Your task to perform on an android device:  Open the Gmail App, Go to the Overflow menu to enable Allow All Notification. 
Image 0: 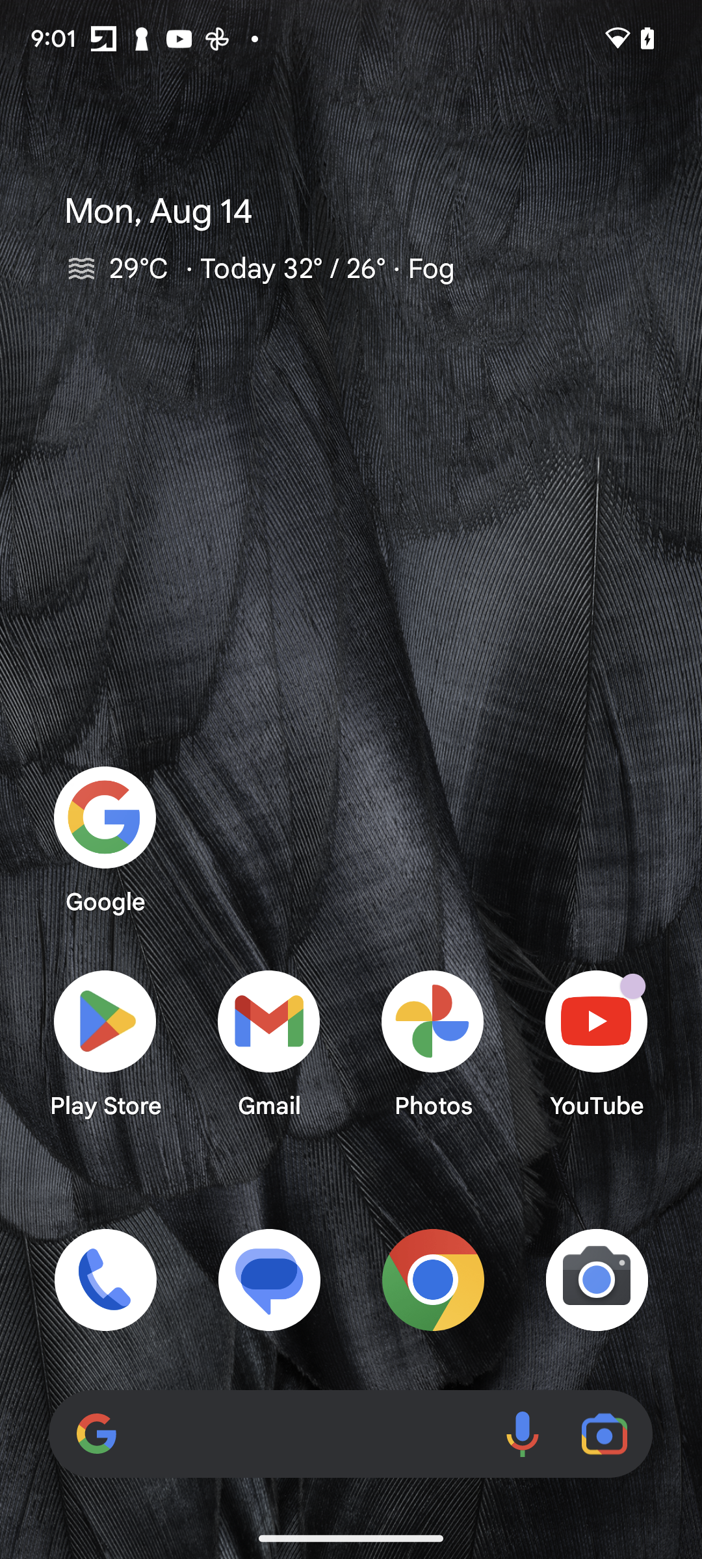
Open the Gmail App
Step 0: open app "Gmail"
Image 1: 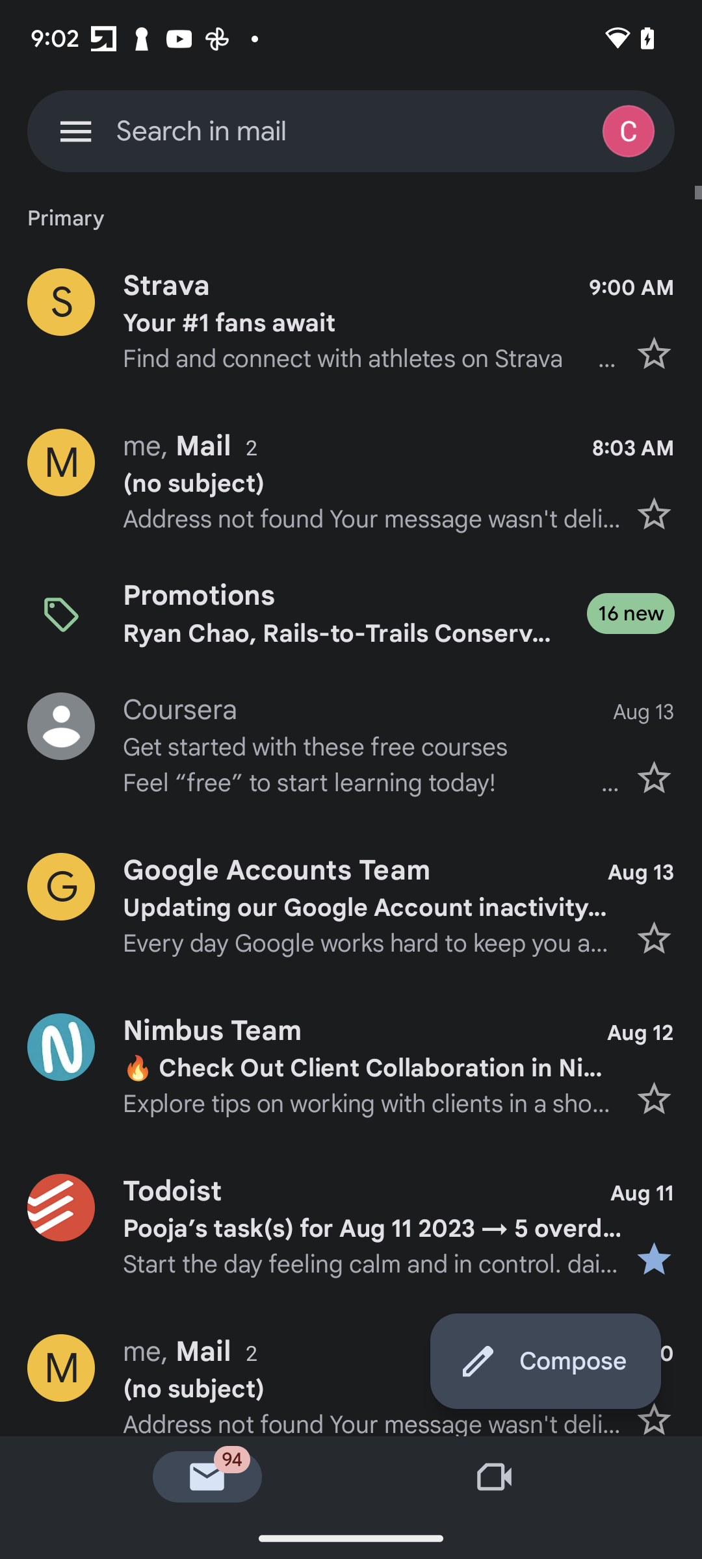
Click on the Overflow Menu Icon 
Step 1: click (75, 131)
Image 2: 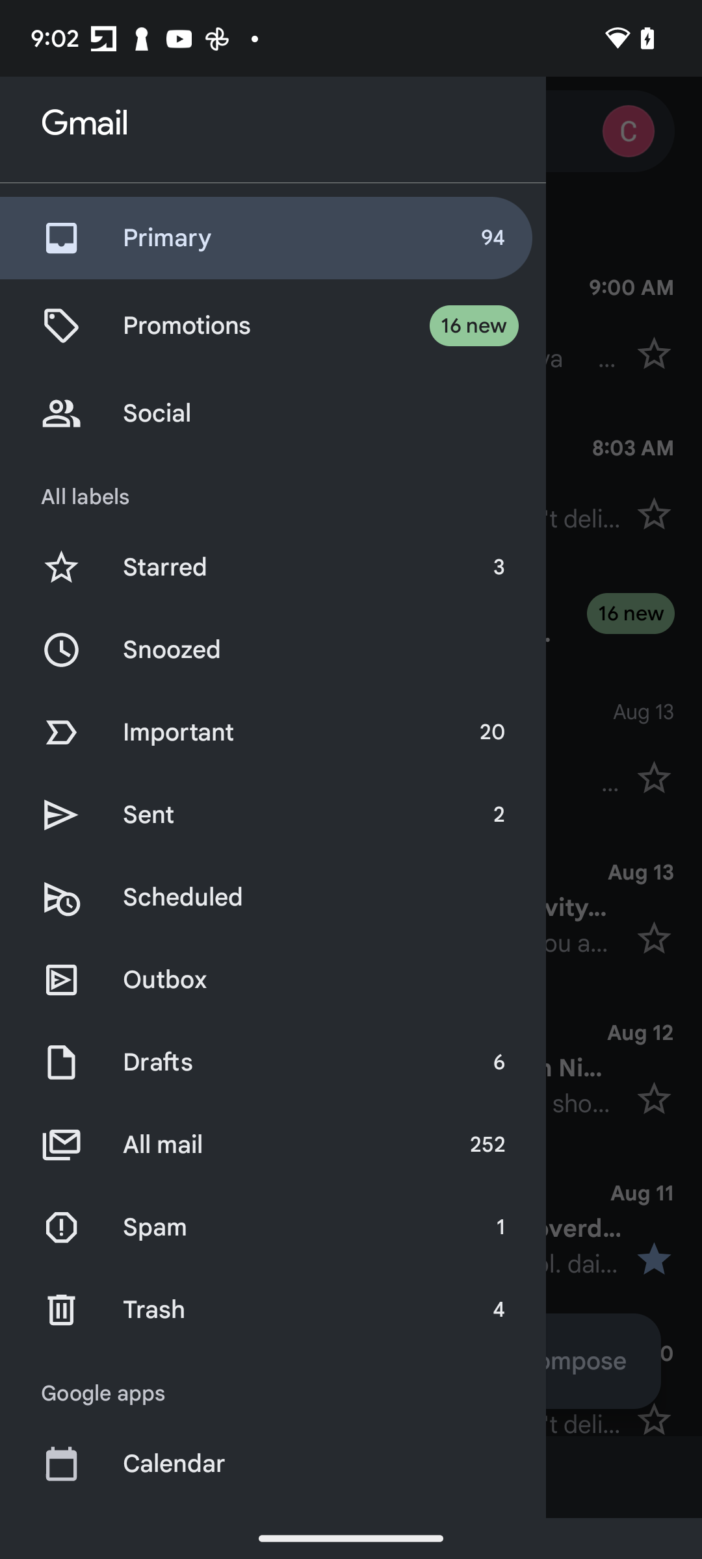
Swipe up to see the Setting 
Step 2: scroll down
Image 3: 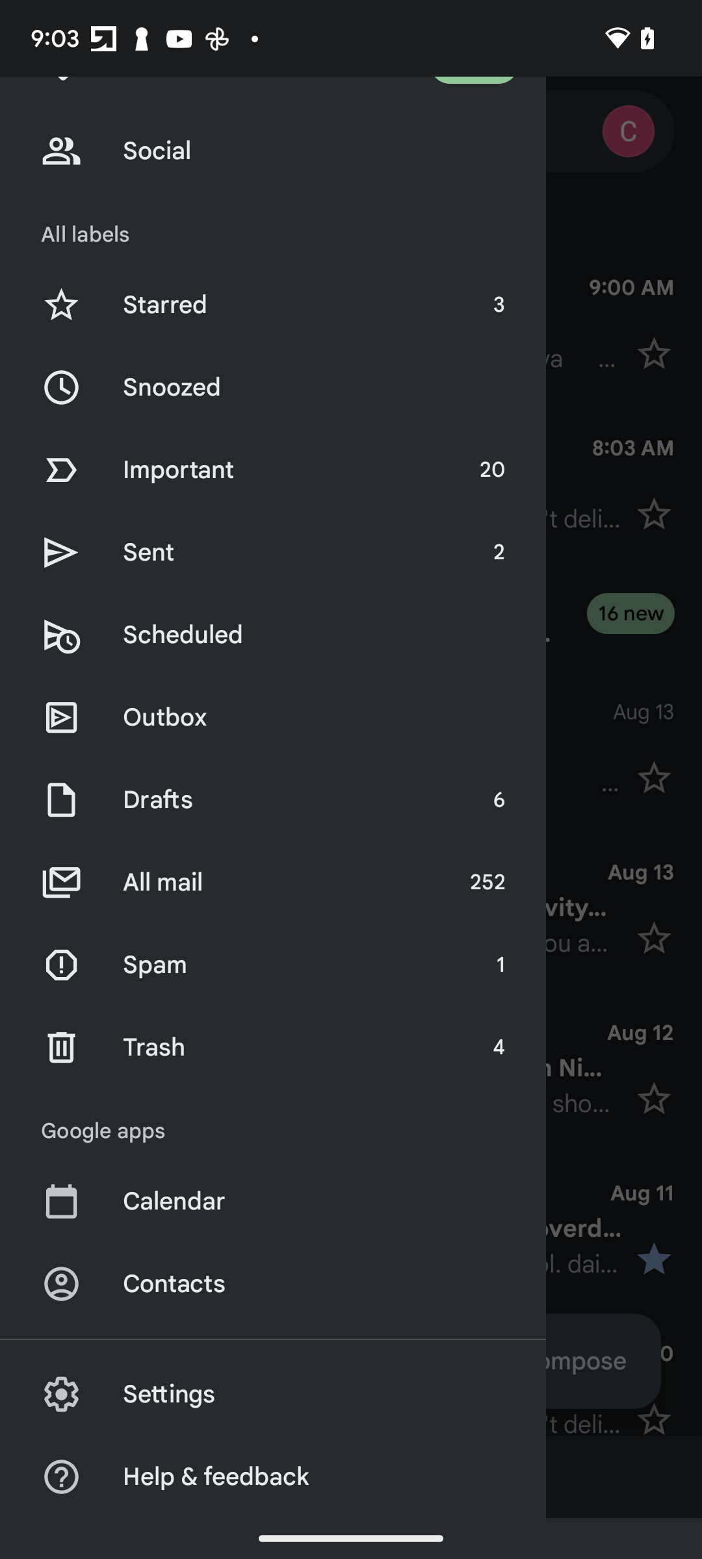
Click on the Setting Option 
Step 3: click (327, 1394)
Image 4: 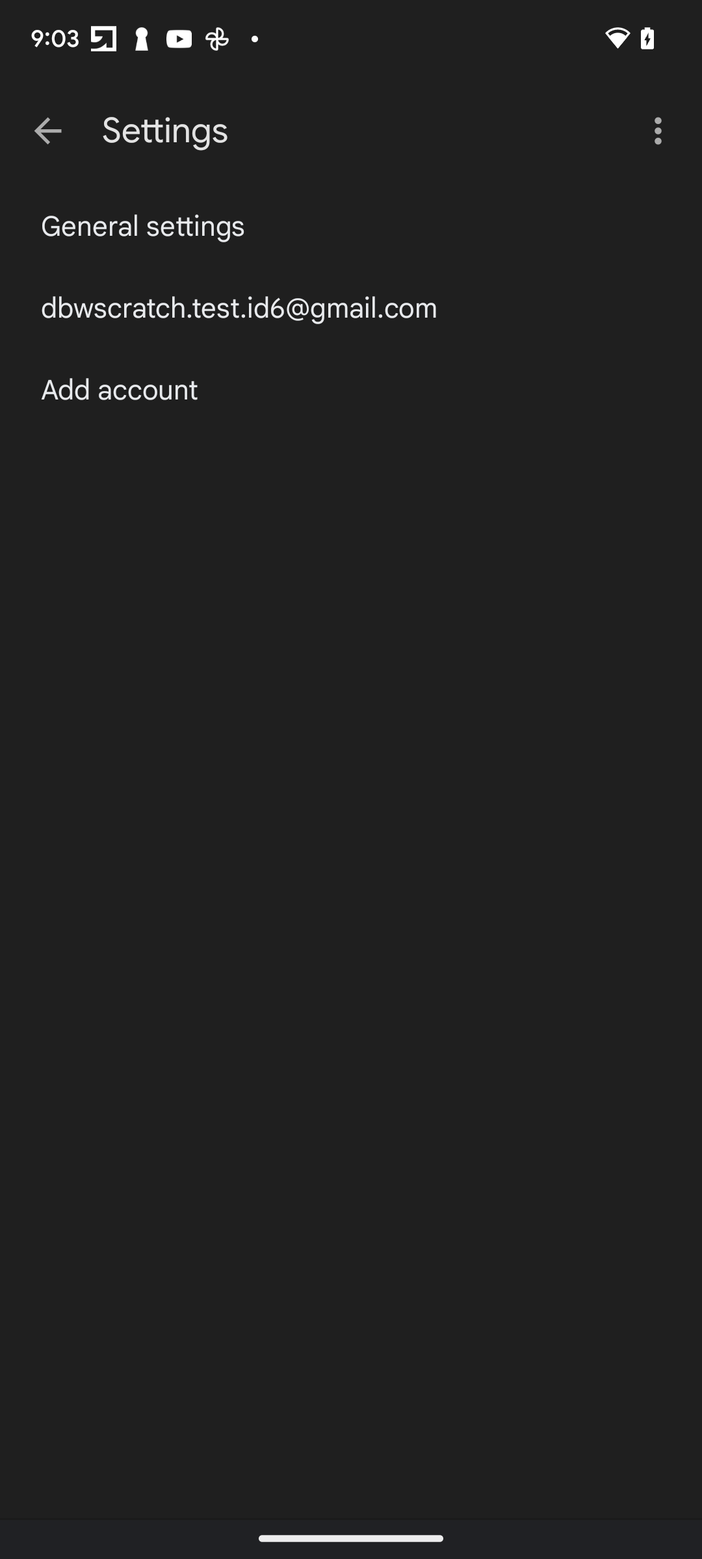
Click on the General Settings
Step 4: click (143, 226)
Image 5: 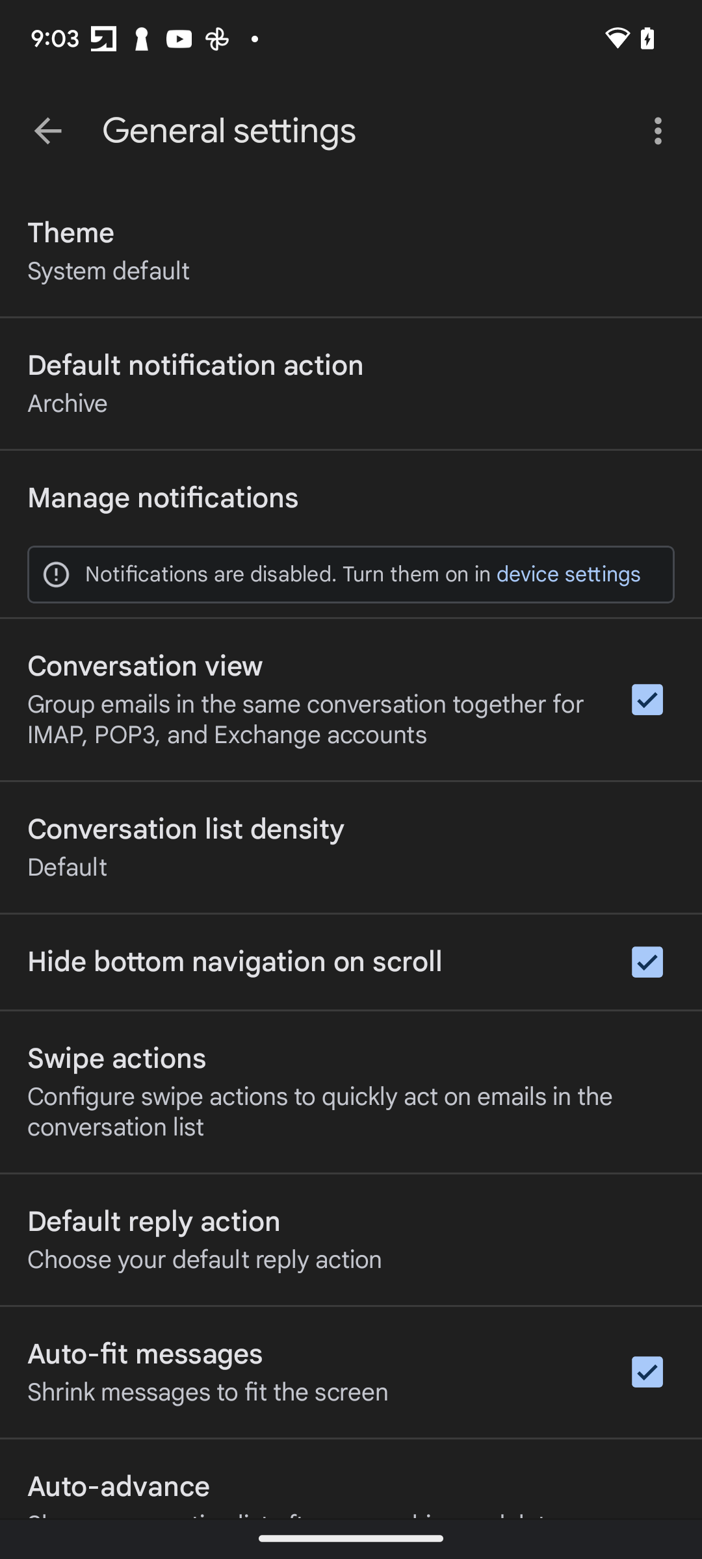
Click on the Manage Notifications Option 
Step 5: click (162, 498)
Image 6: 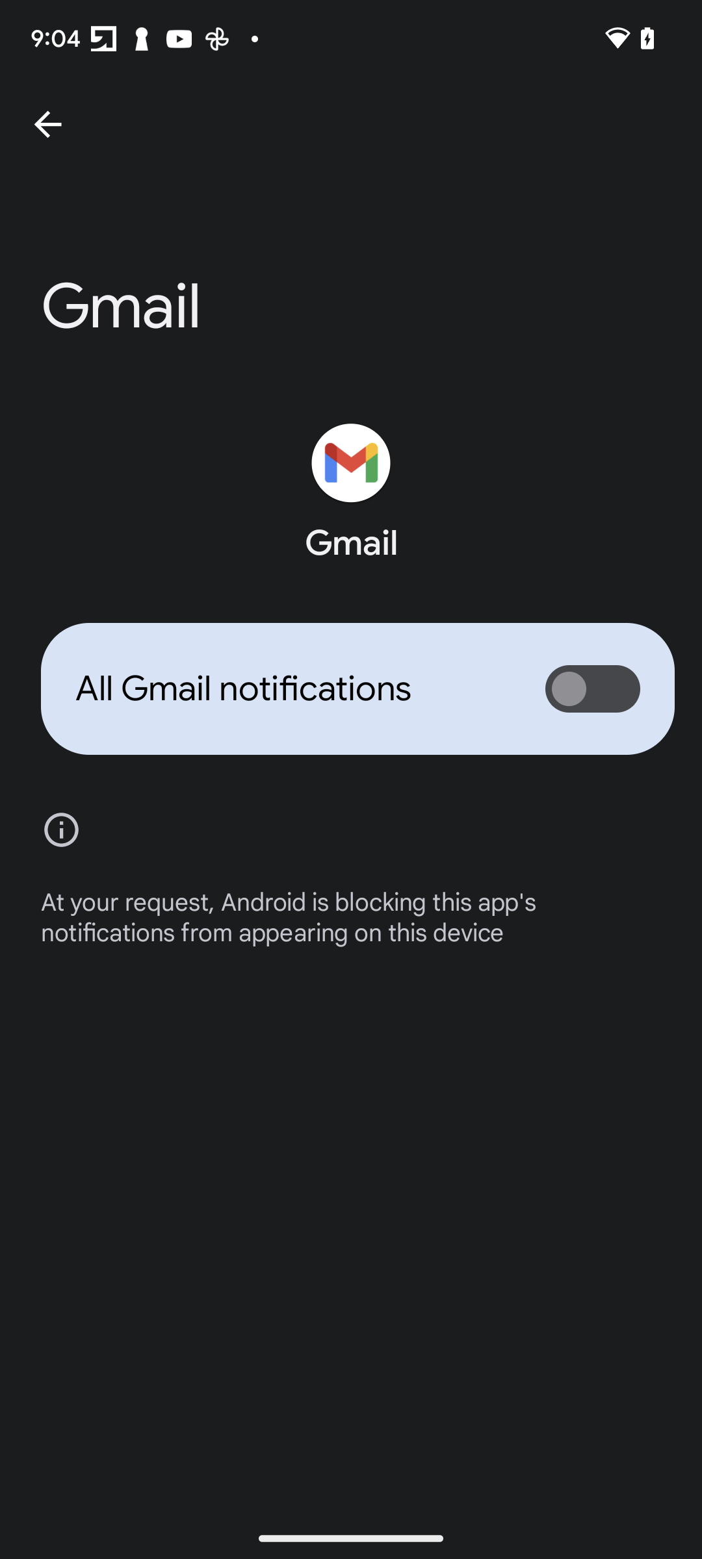
Click on the Toggle Button To Enable All Gmail Notifications
Step 6: click (592, 688)